Your task to perform on an android device: It will occur every month, so I would like to Repeat the reminder Detroit Free Press Marathon 2 for every month
Image 0: 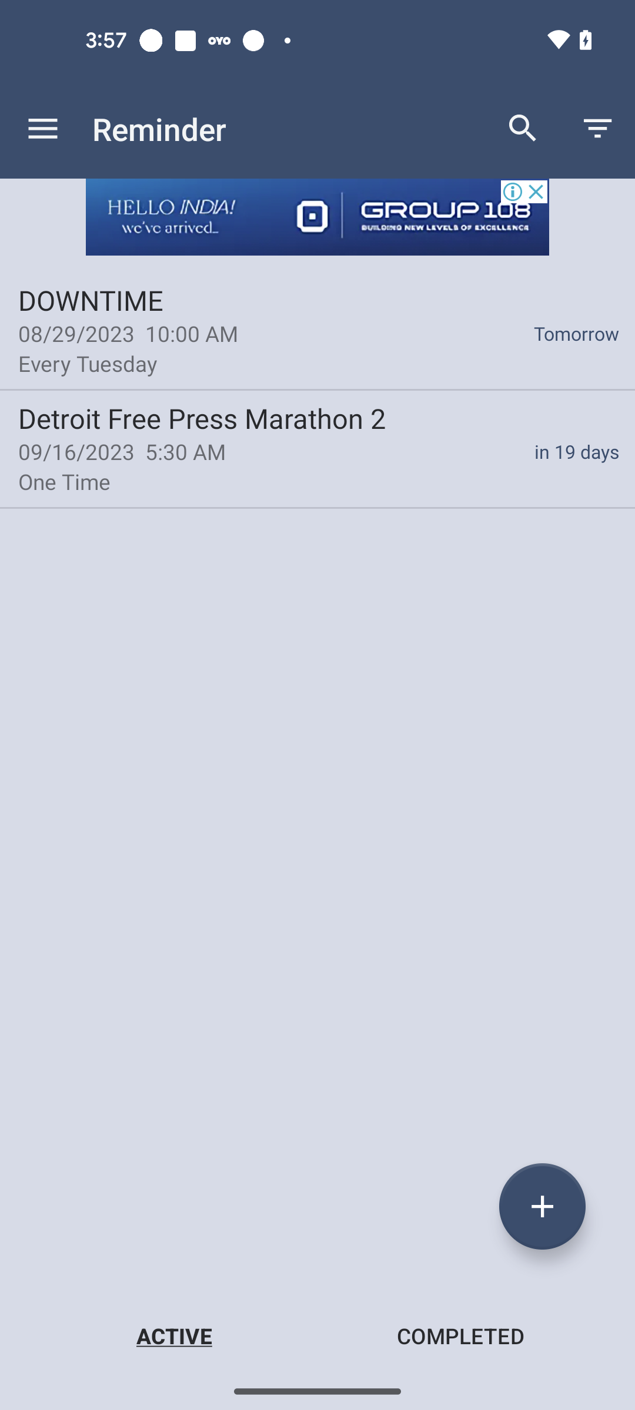
Click on the Detroit Free Press Marathon 2 Reminder
Step 0: click (197, 418)
Image 1: 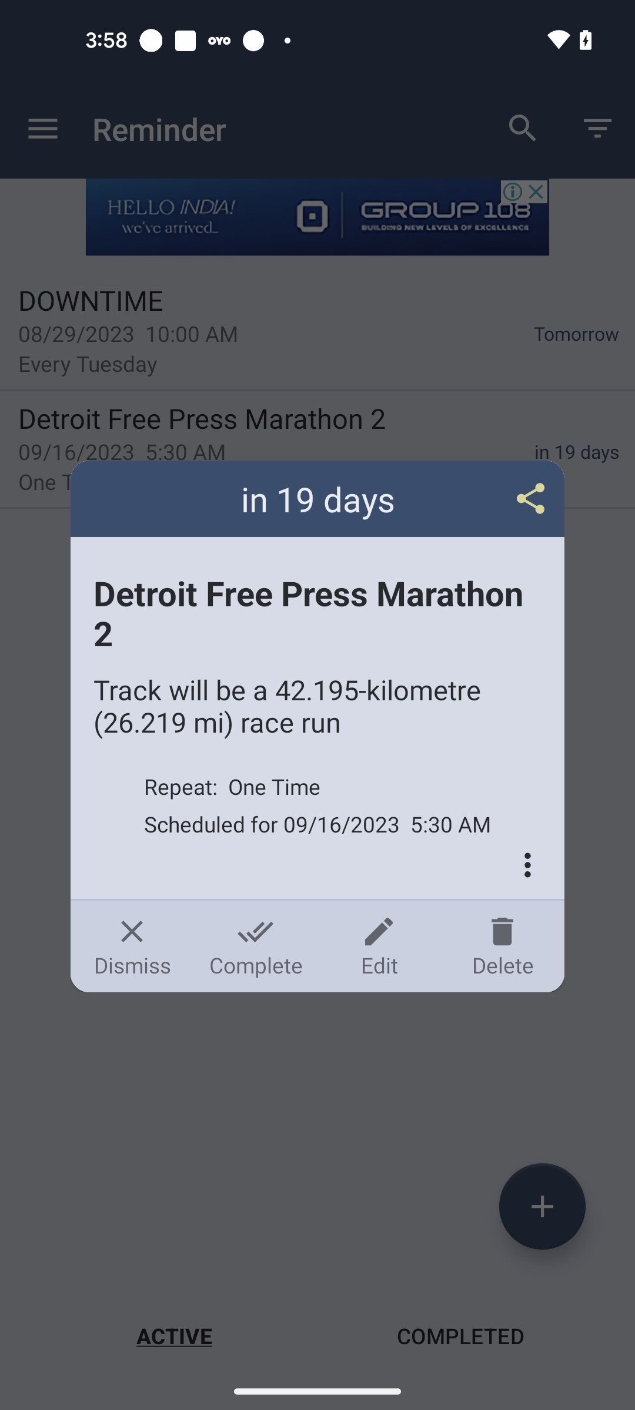
Click on the Edit icon 
Step 1: click (379, 946)
Image 2: 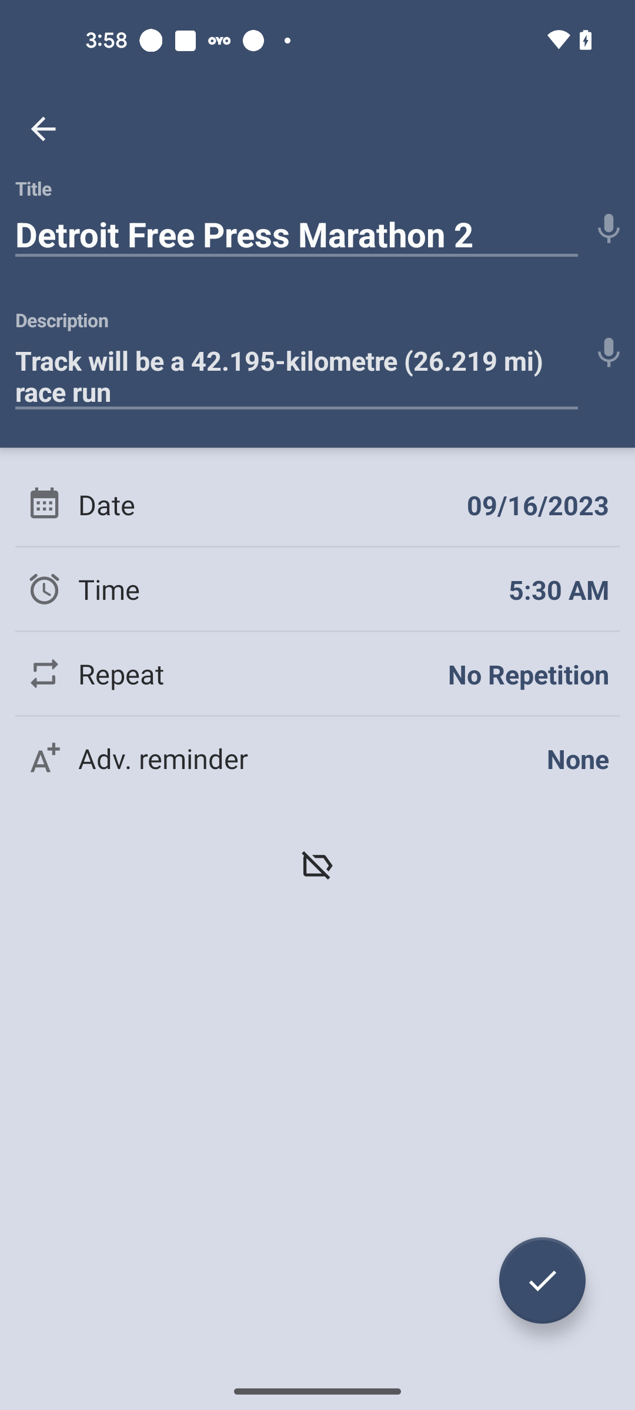
Click on the Repeat option
Step 2: click (237, 673)
Image 3: 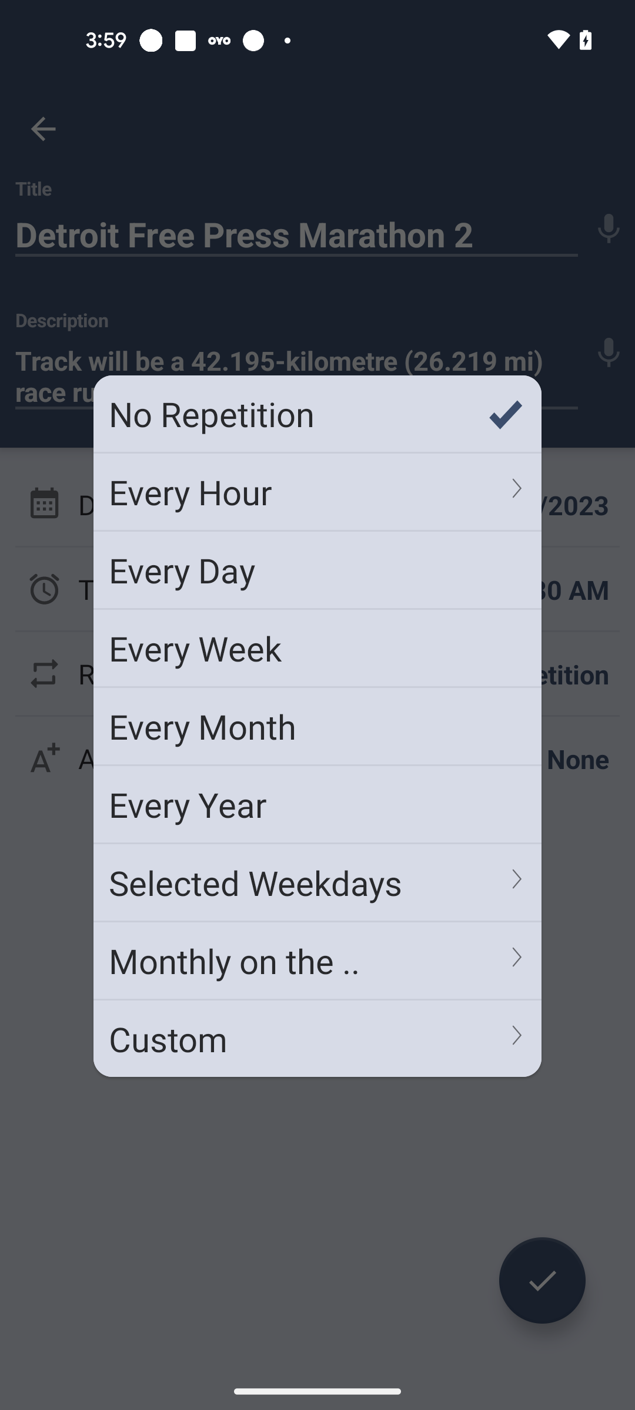
Select the Every Month option
Step 3: click (317, 726)
Image 4: 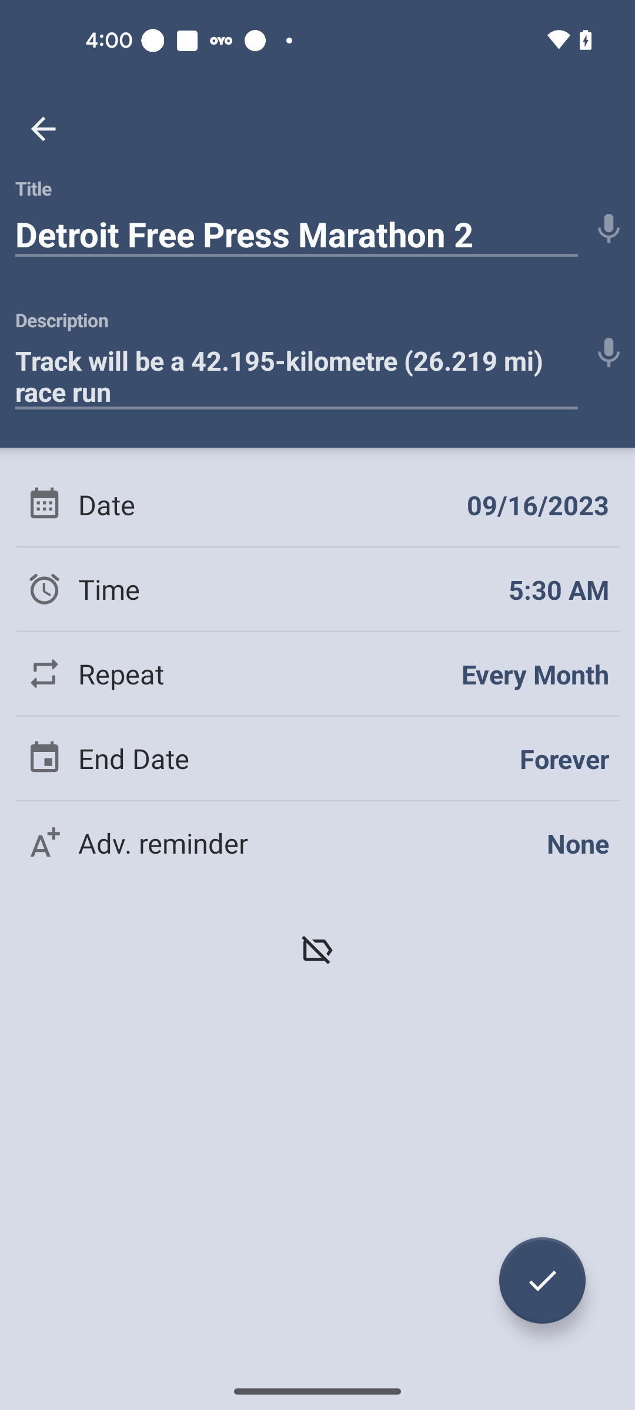
Click on the Tick button at the bottom right corner of the screen
Step 4: click (542, 1280)